Your task to perform on an android device: Open the Breethe app, I would like to have a personalized guided meditation to help me be productive throughout the day.
Image 0: 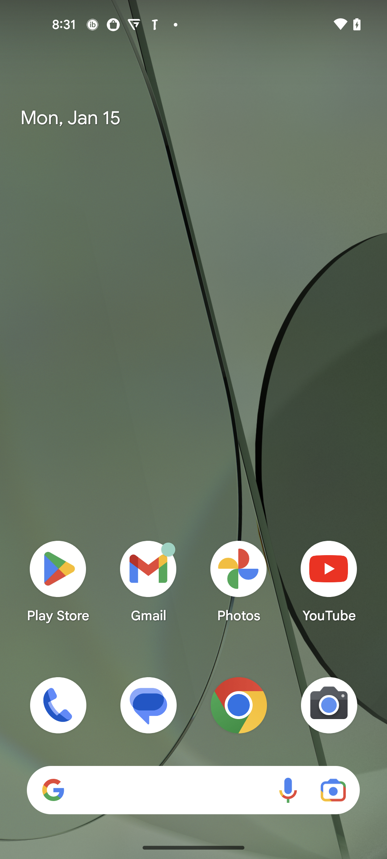
Open the Breethe app
Step 0: open app "Breethe"
Image 1: 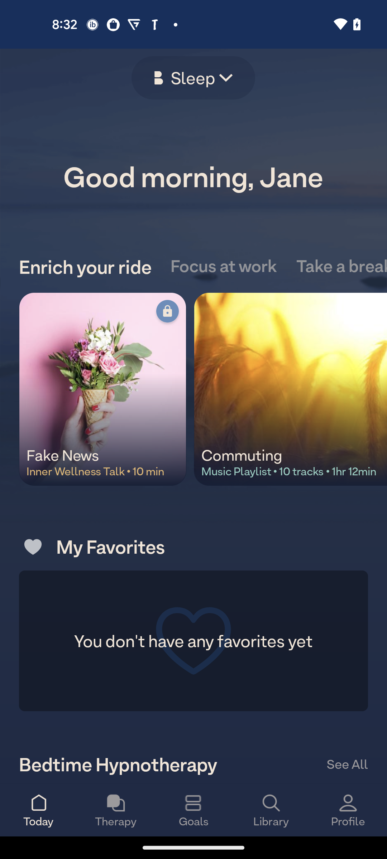
Swipe up 
Step 1: scroll down
Image 2: 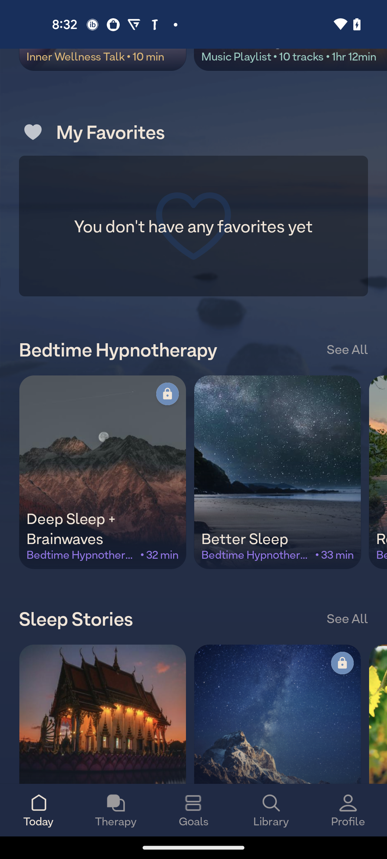
Swipe up 
Step 2: scroll down
Image 3: 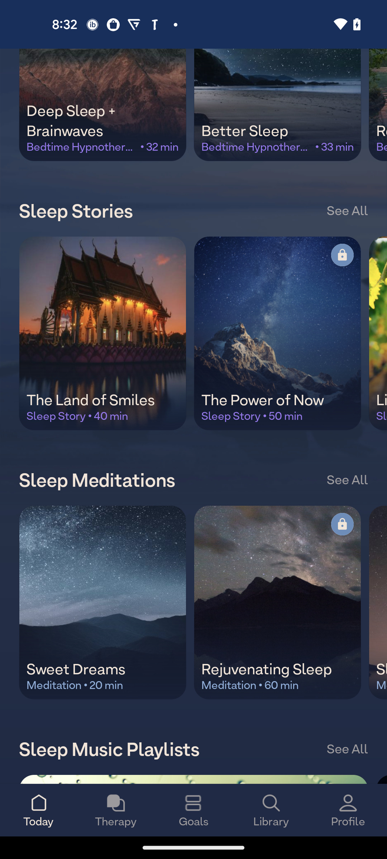
Click on the Sweet dreams meditation
Step 3: click (102, 643)
Image 4: 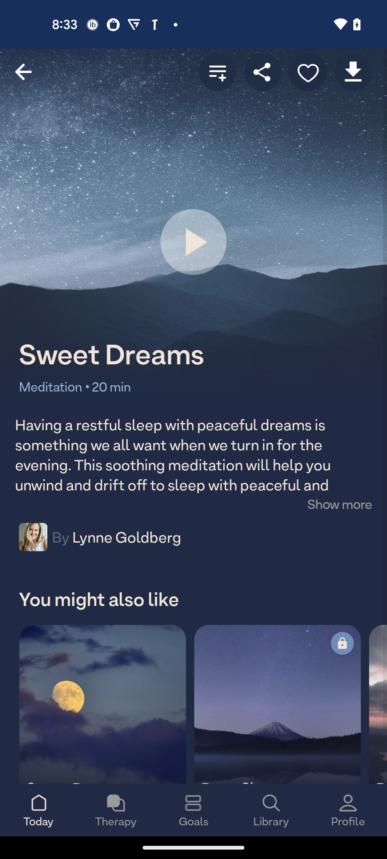
Click on the Sweet dreams  play button
Step 4: click (193, 242)
Image 5: 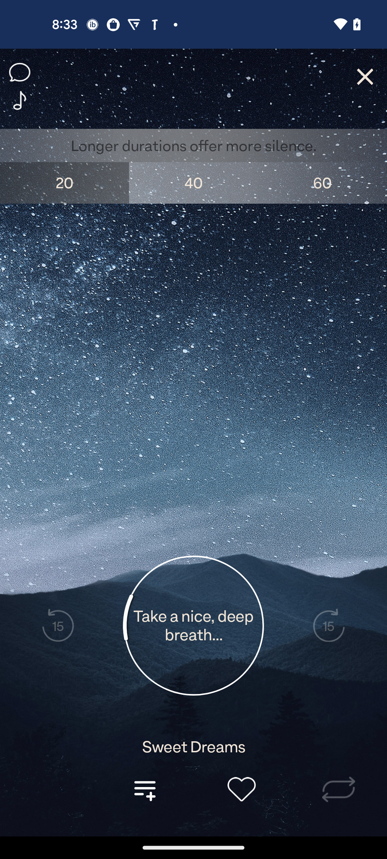
Click on the Sweet dreams  play button
Step 5: wait